Your task to perform on an android device: It's easy to discover using maps, so open the AccuWeather app and navigate to the weather map for the Upper East Side.
Image 0: 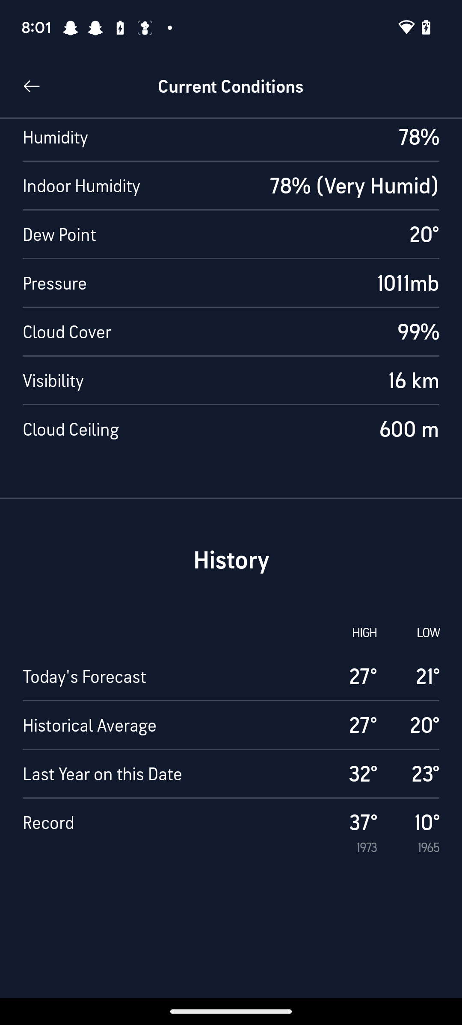
Go back to the previous screen
Step 0: press back button
Image 1: 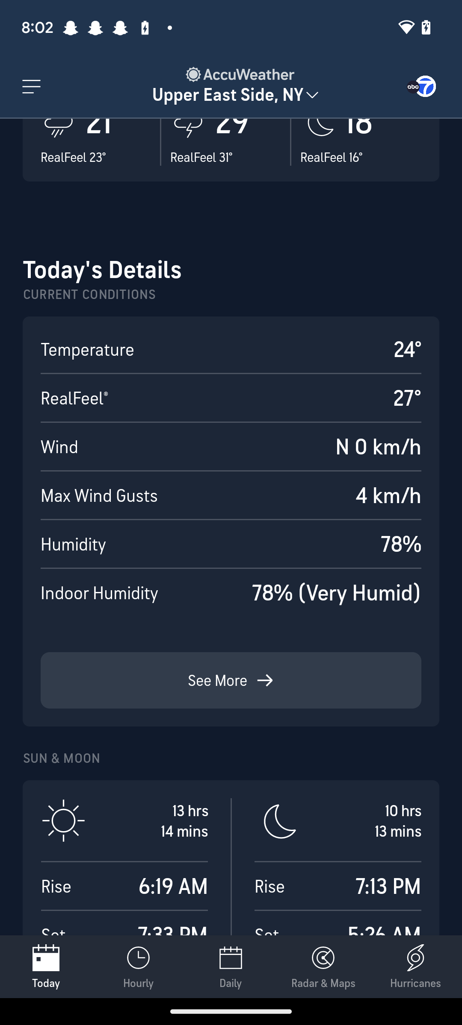
Swipe up the view weather map
Step 1: scroll down
Image 2: 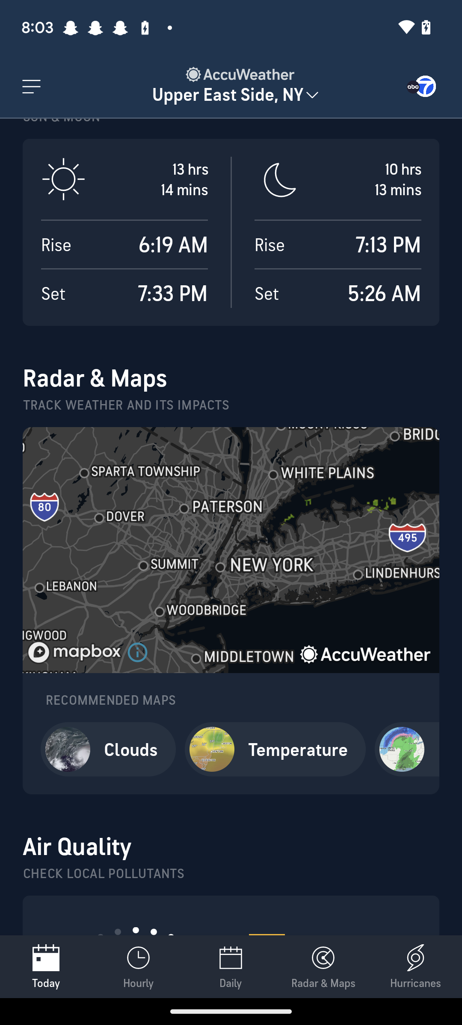
click on the weather map
Step 2: click (231, 550)